Your task to perform on an android device: In the voice recorder app, change the recording quality from 44 kHz to 22 kHz.
Image 0: 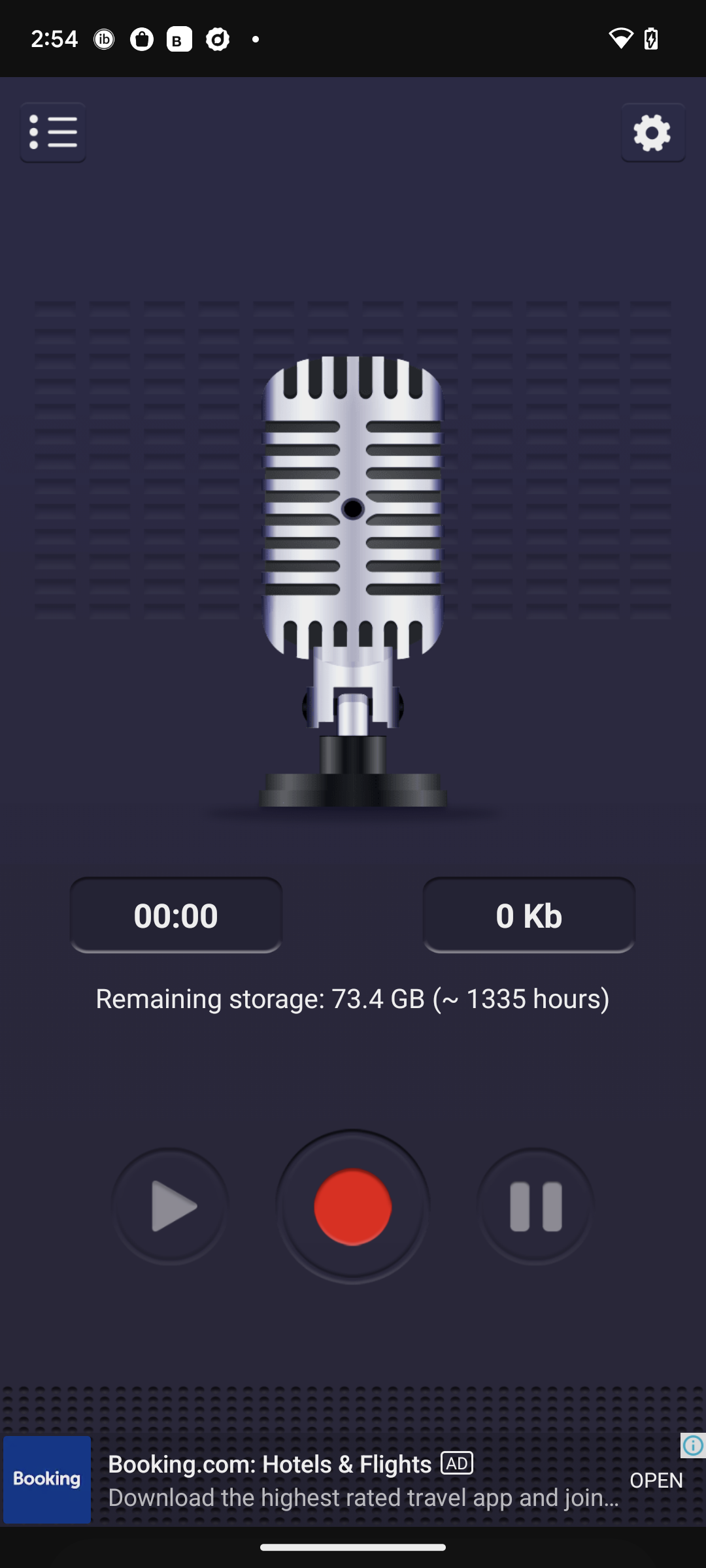
Click on the settings icon at the top right corner of the scree.
Step 0: click (654, 148)
Image 1: 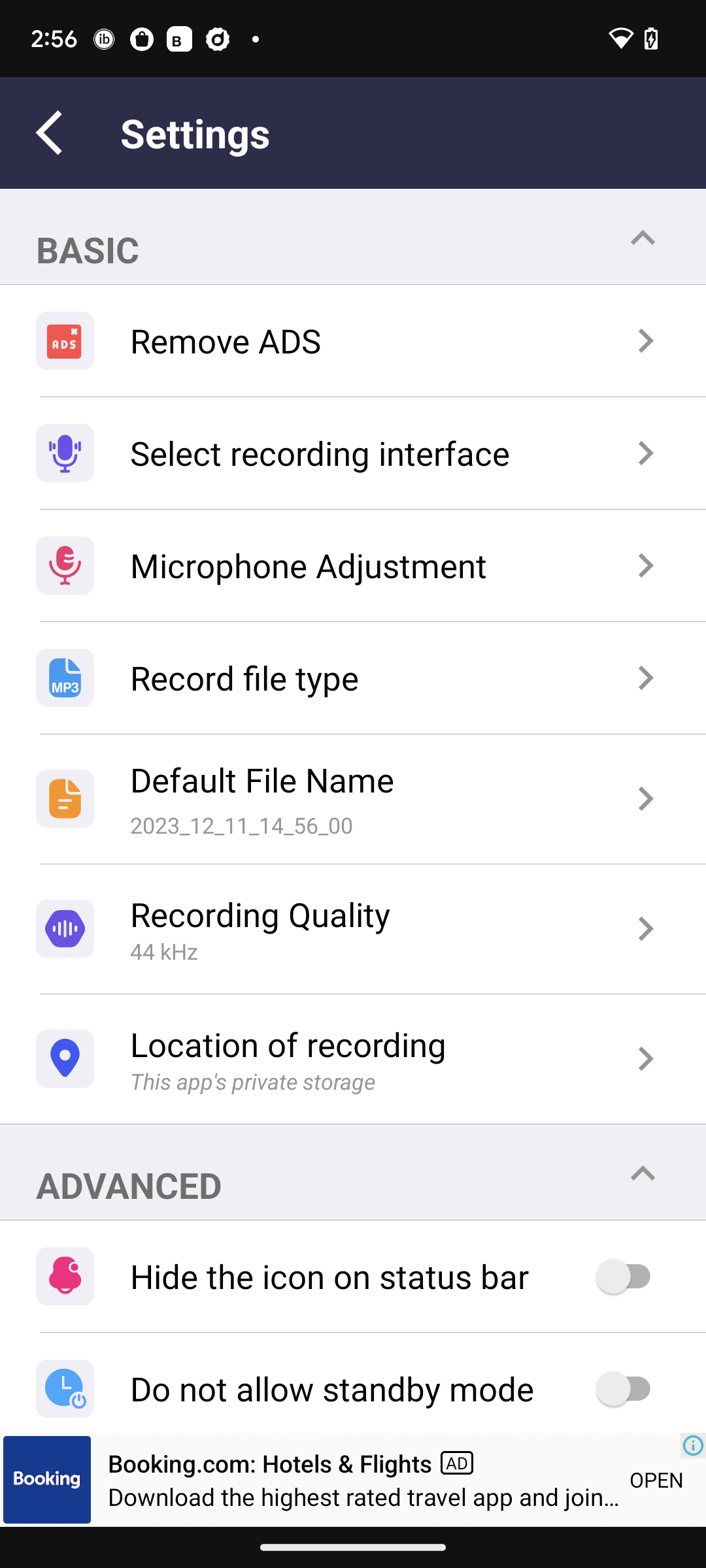
Click on recording quality in the middle of the screen.
Step 1: click (375, 914)
Image 2: 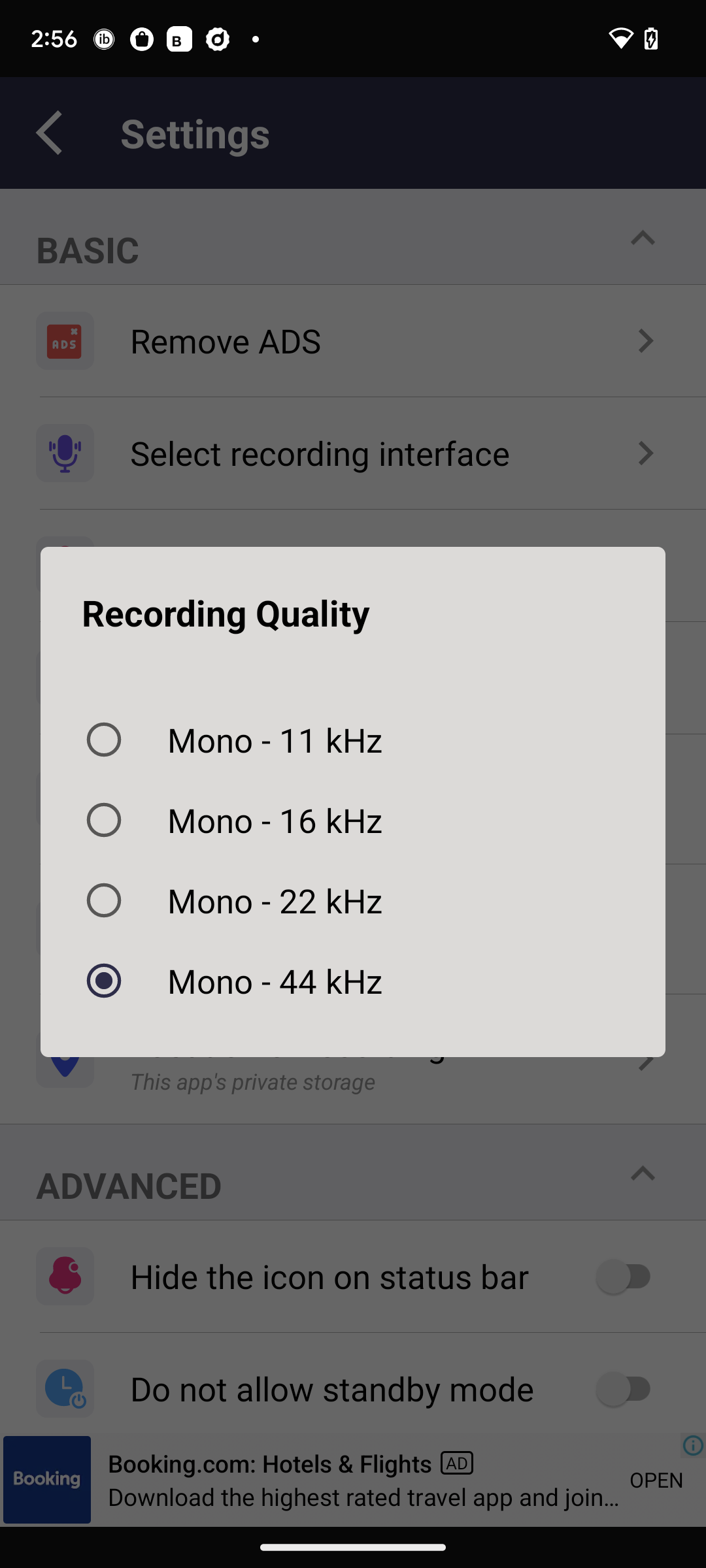
Click on 22 kHz in the middle of the screen.
Step 2: click (352, 900)